Your task to perform on an android device: Open the Banggood app, I would like to search for football gloves so that I may play casual football with my kids.
Image 0: 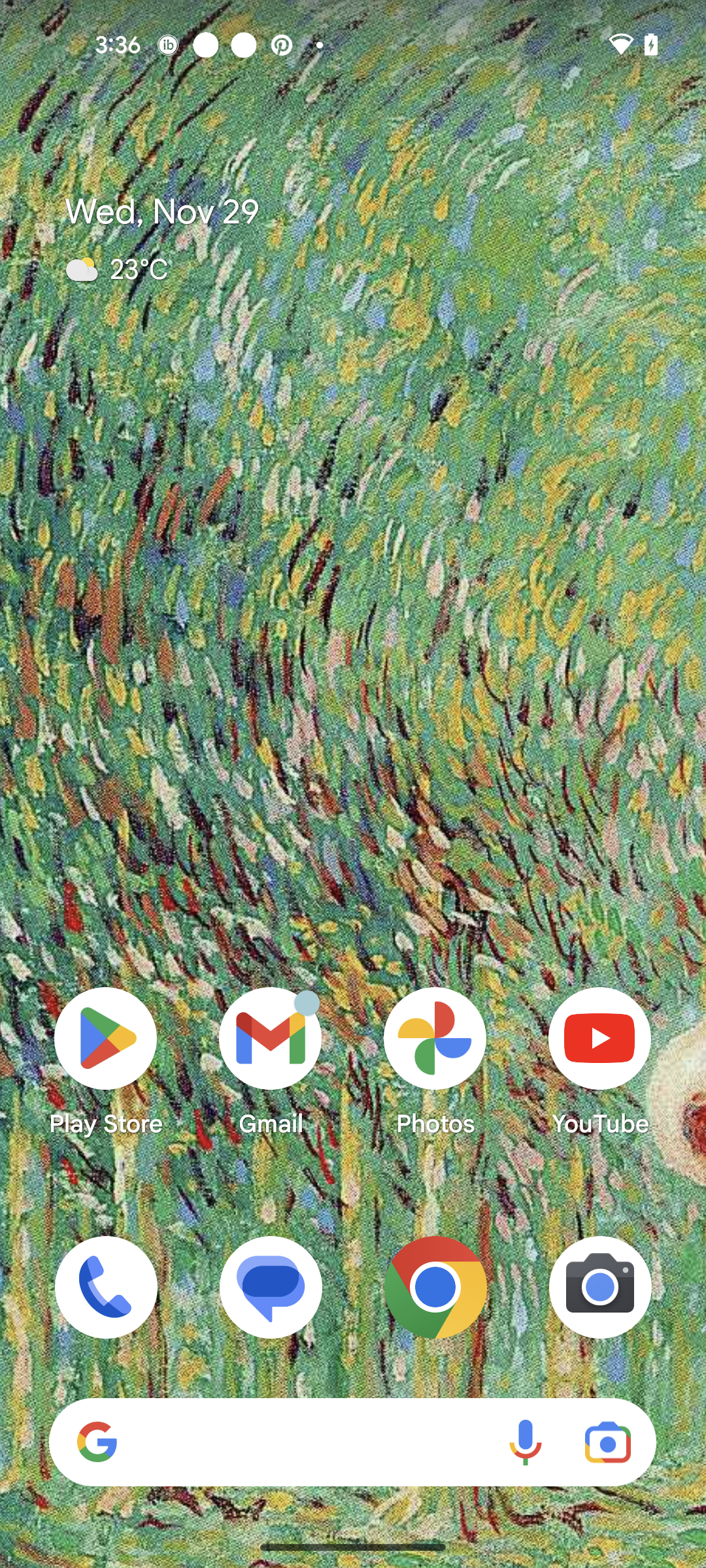
Open the Banggood app
Step 0: open app "Banggood"
Image 1: 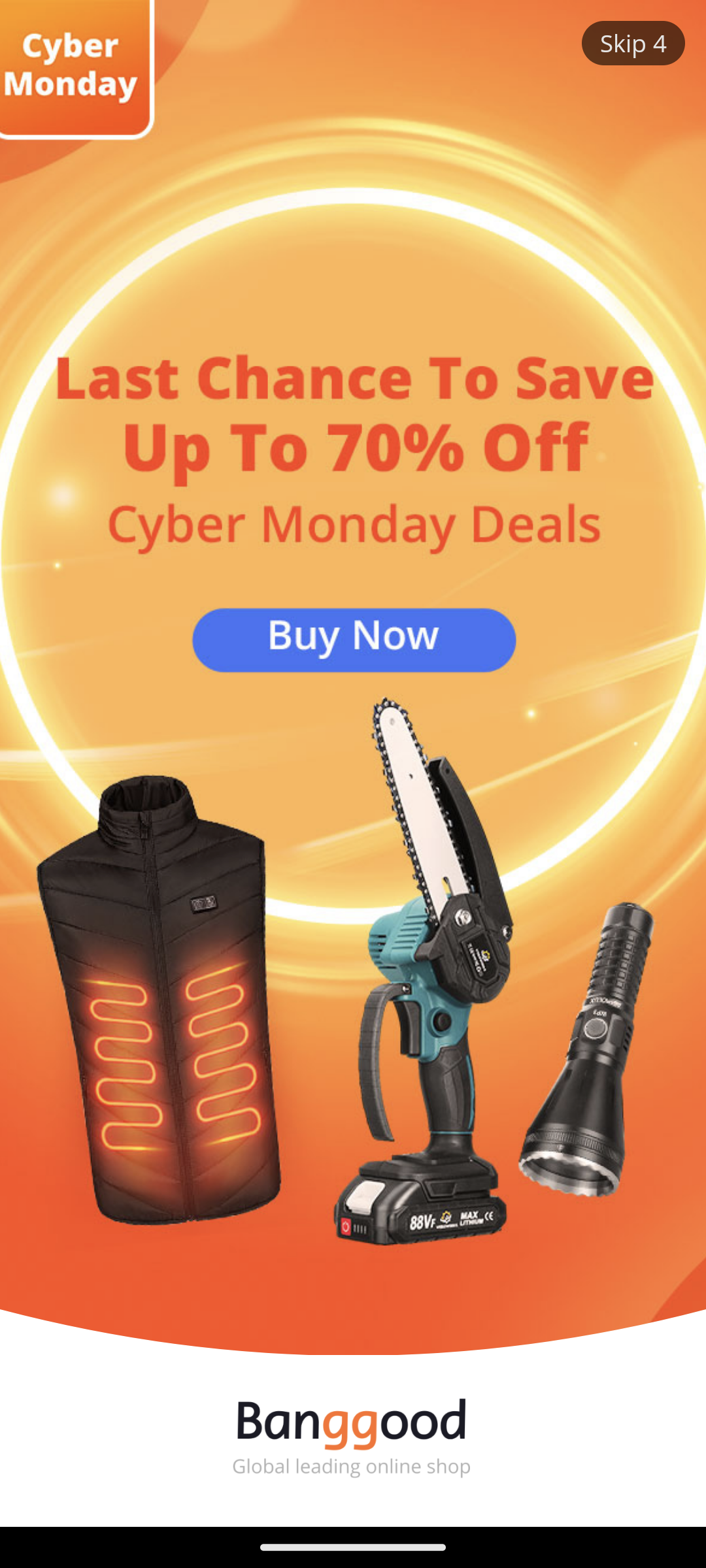
Open the Banggood app
Step 1: wait
Image 2: 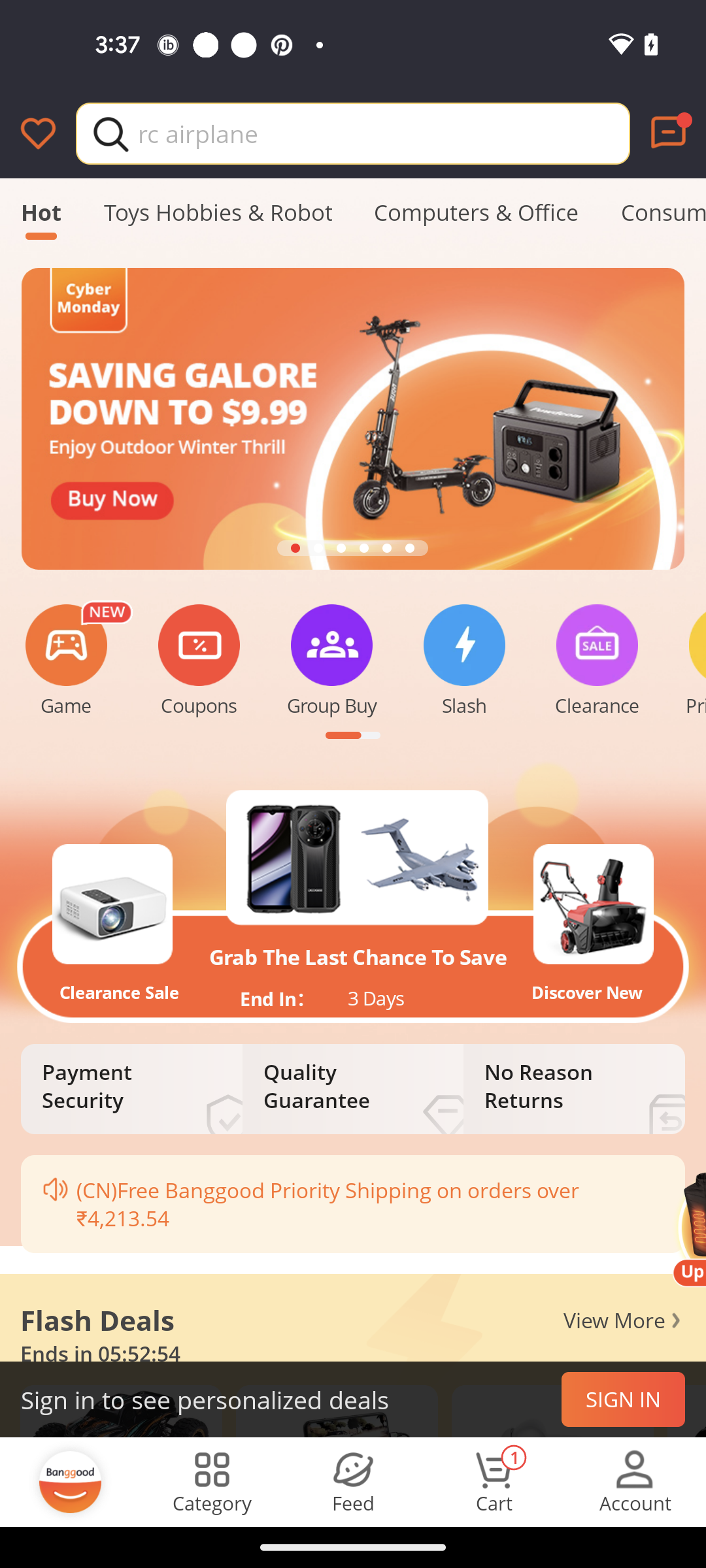
Click on the search bar
Step 2: click (384, 133)
Image 3: 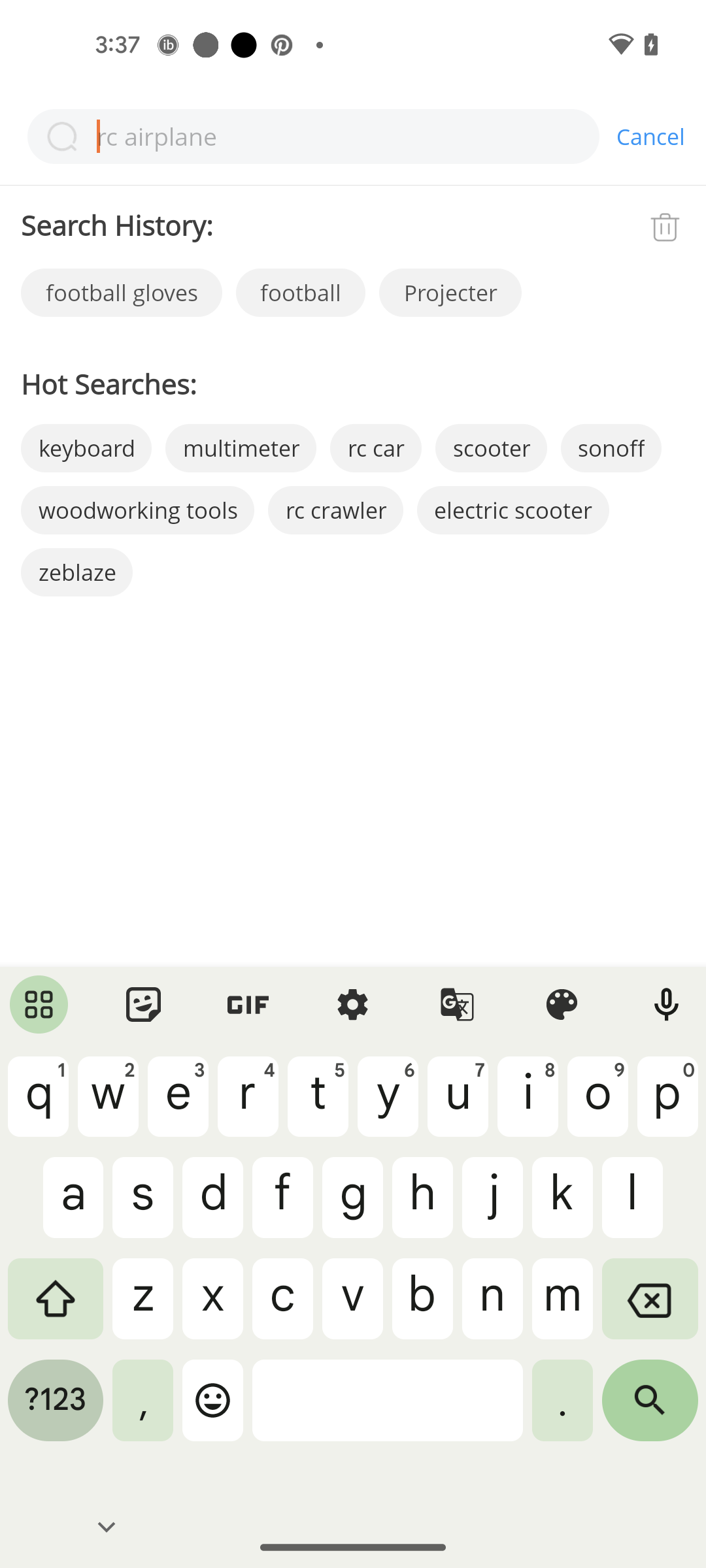
Search for Football Gloves
Step 3: type "Football Gloves"
Image 5: 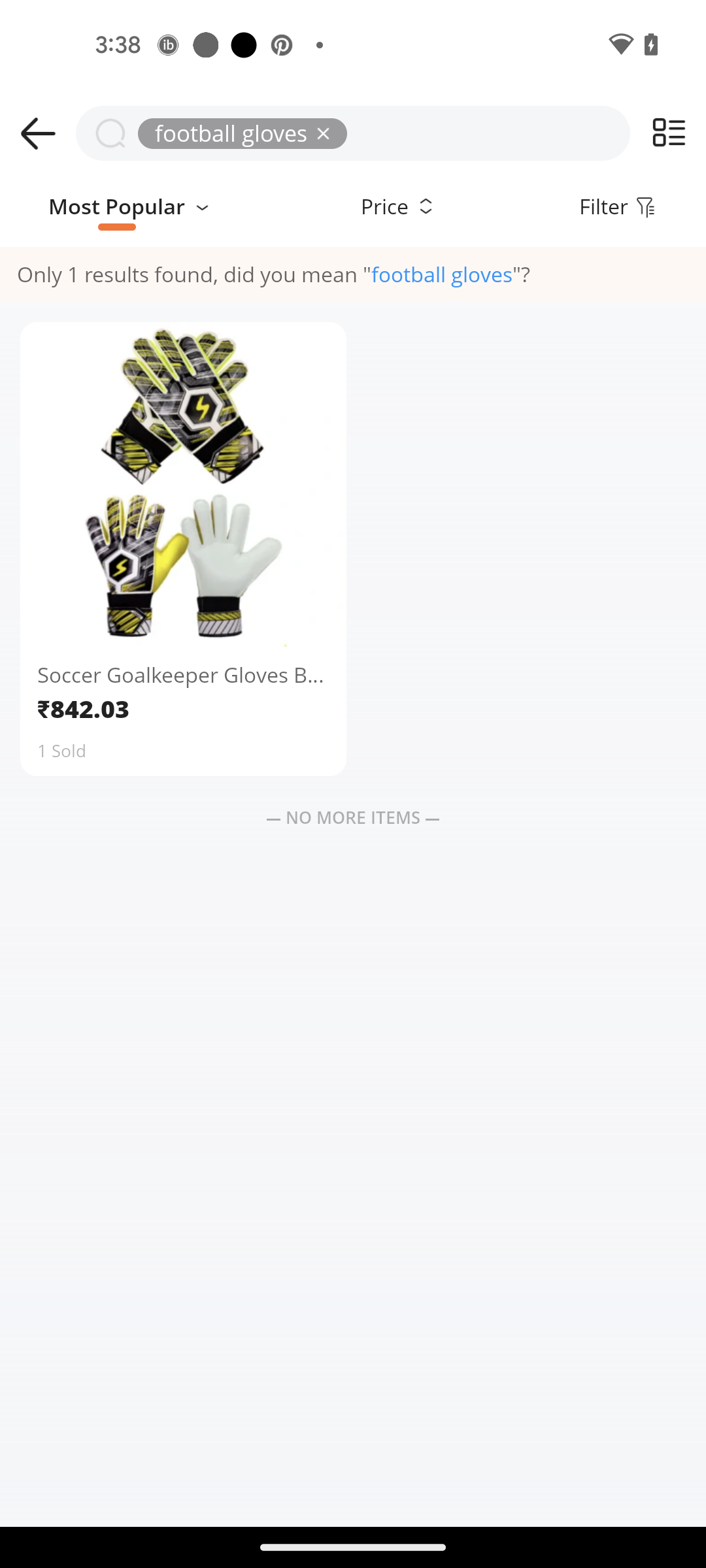
Open the first search result
Step 5: click (114, 505)